Your task to perform on an android device: While reading the book i remember a word tous is used, I searched for this word in the book in the ReadEra app.
Image 0: 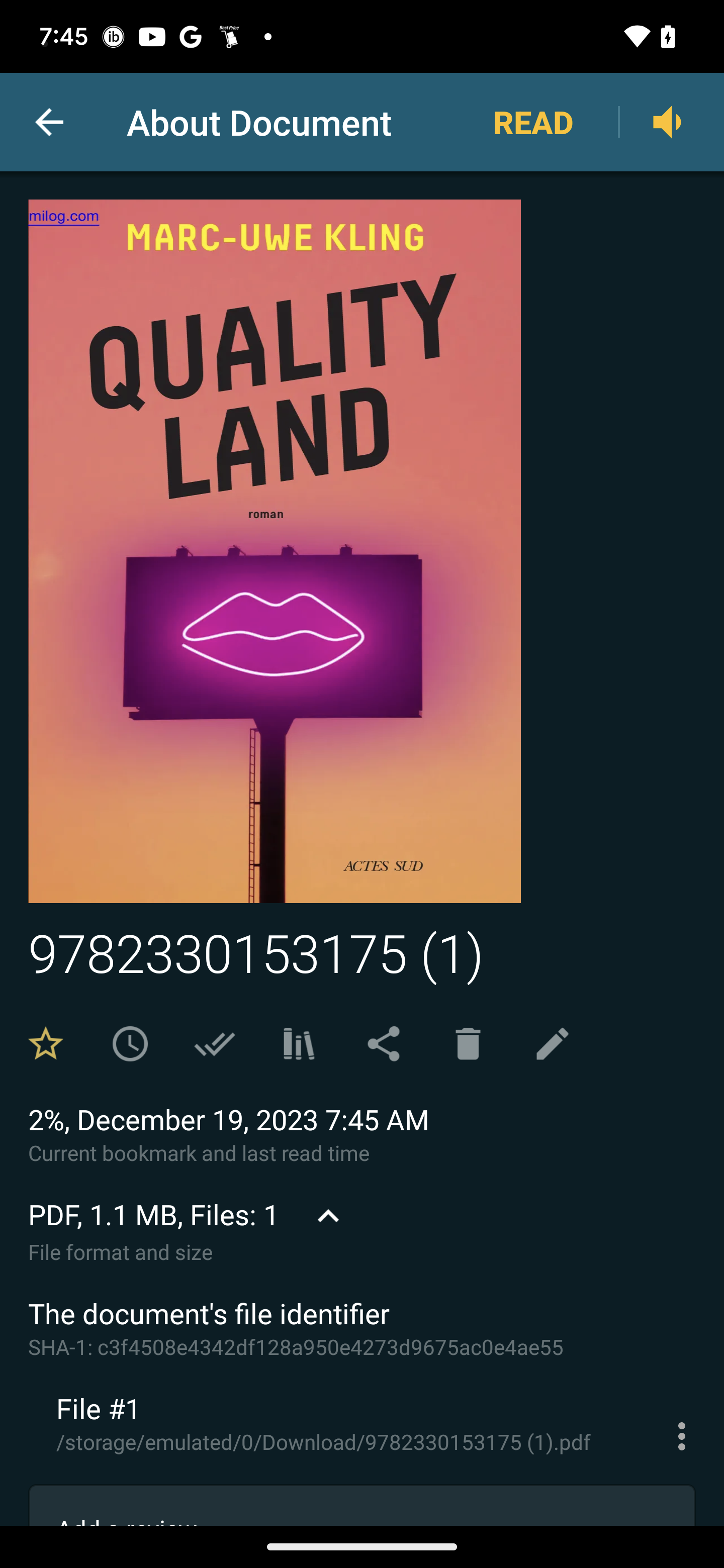
Go back to the previous page
Step 0: press back button
Image 1: 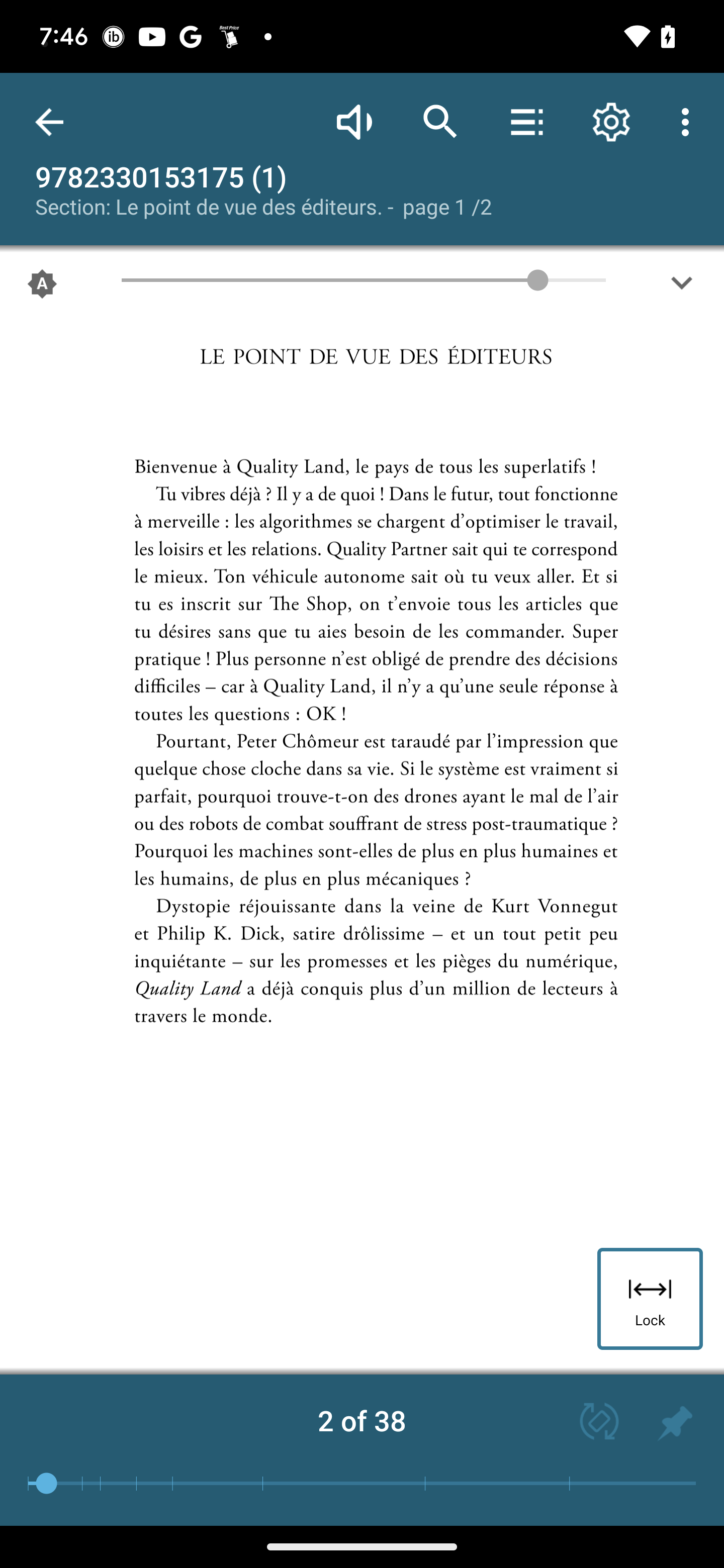
Click on the search icon 
Step 1: click (440, 122)
Image 2: 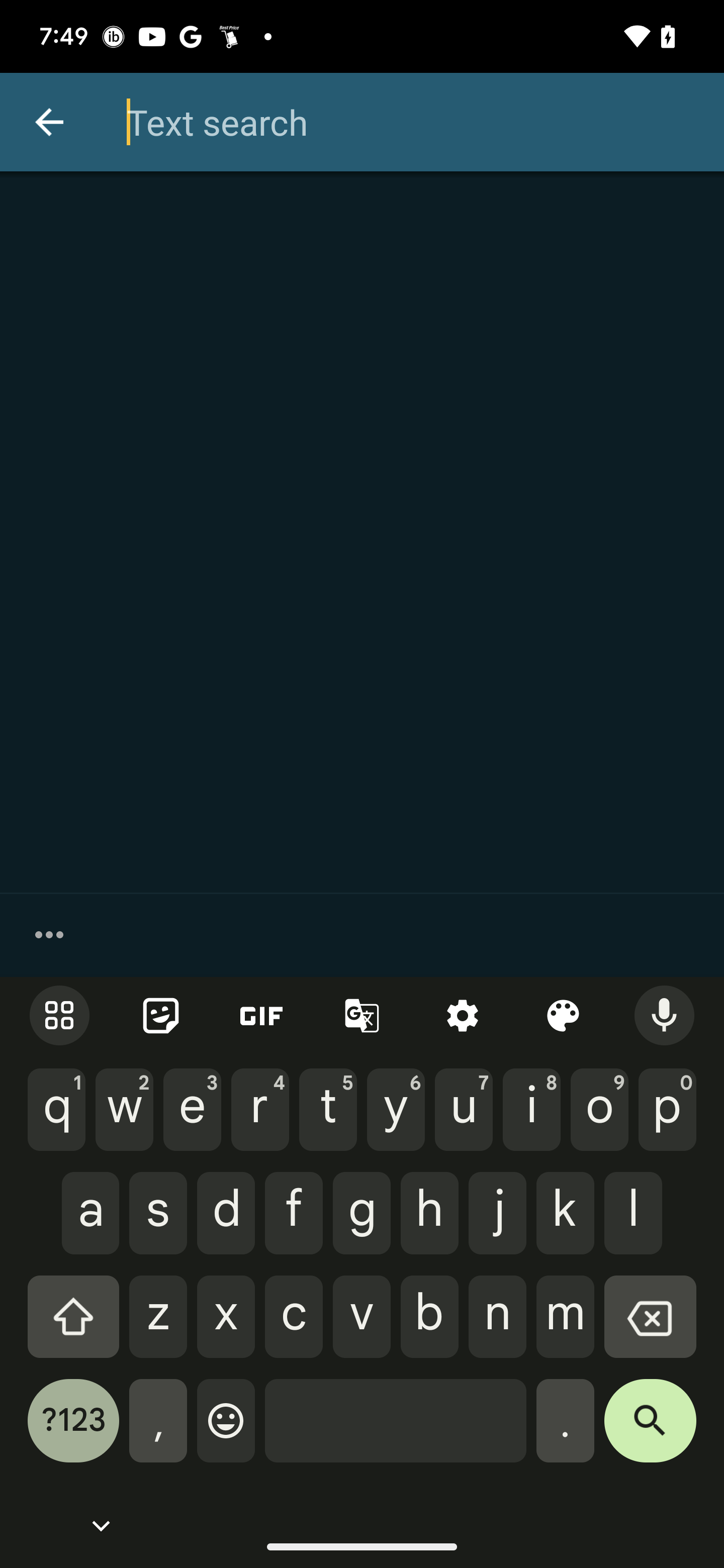
Type tous in the search bar
Step 2: type "tous"
Image 3: 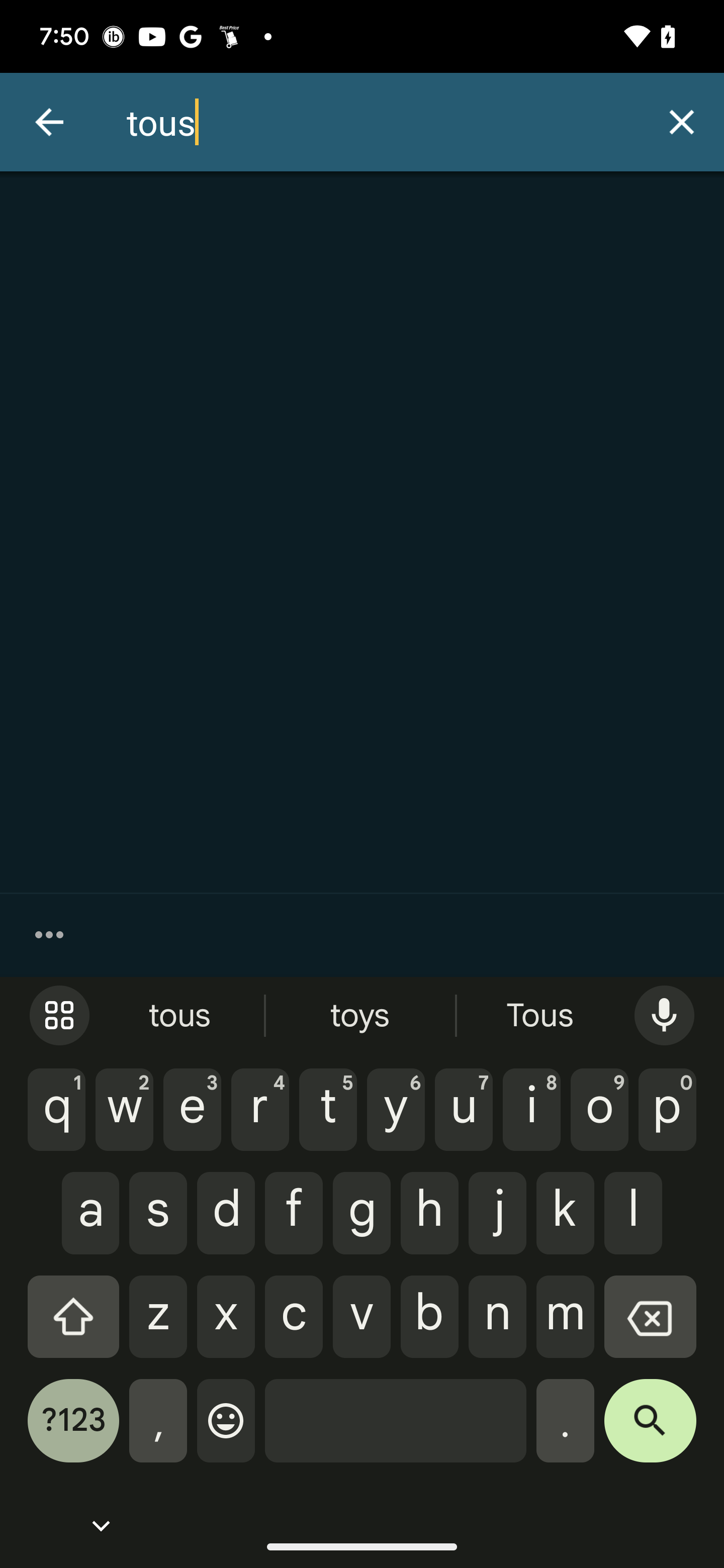
Click on the search icon at the corner of the keyboard
Step 3: click (650, 1431)